Your task to perform on an android device: Browse for the shoes with the size filter of 8 in the Etsy app.
Image 0: 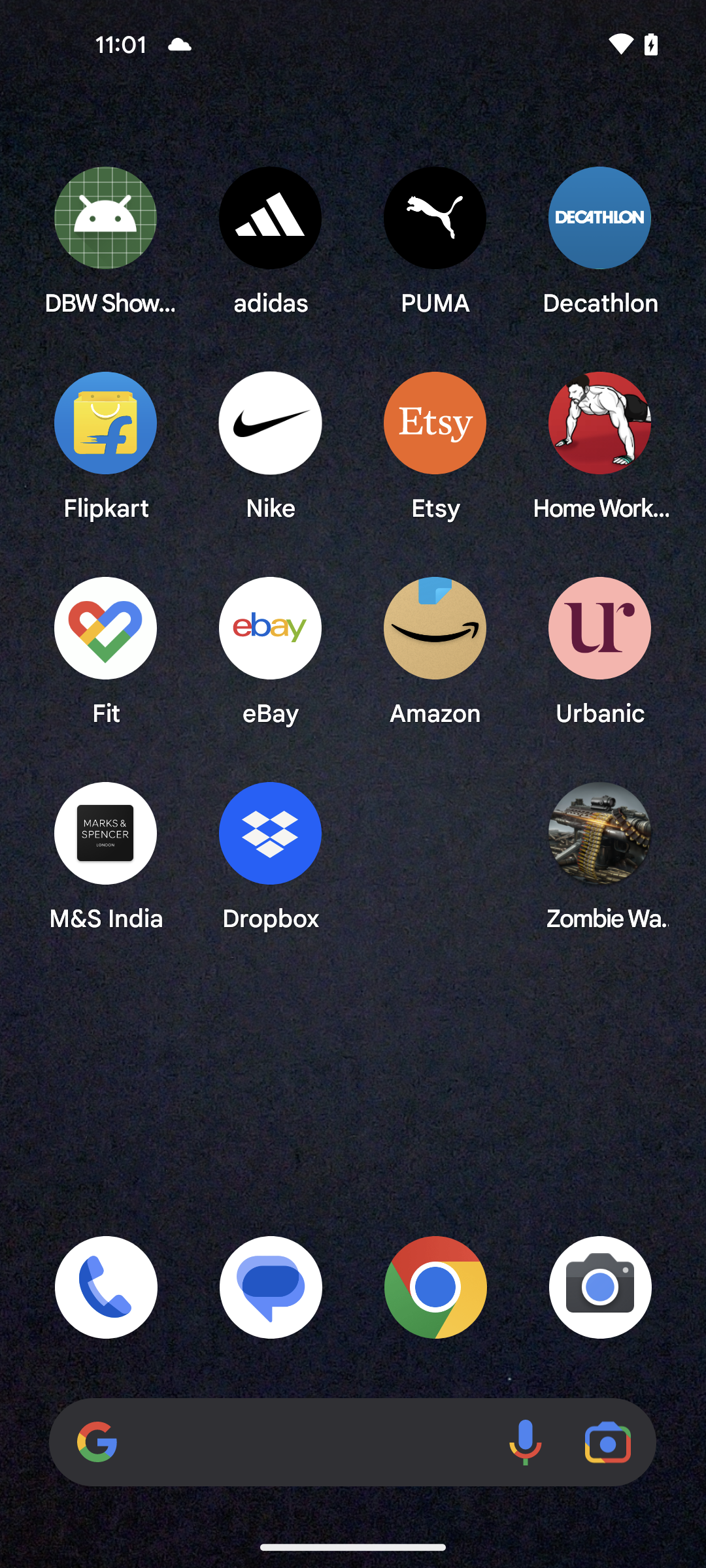
Open the Etsy app
Step 0: open app "Etsy"
Image 1: 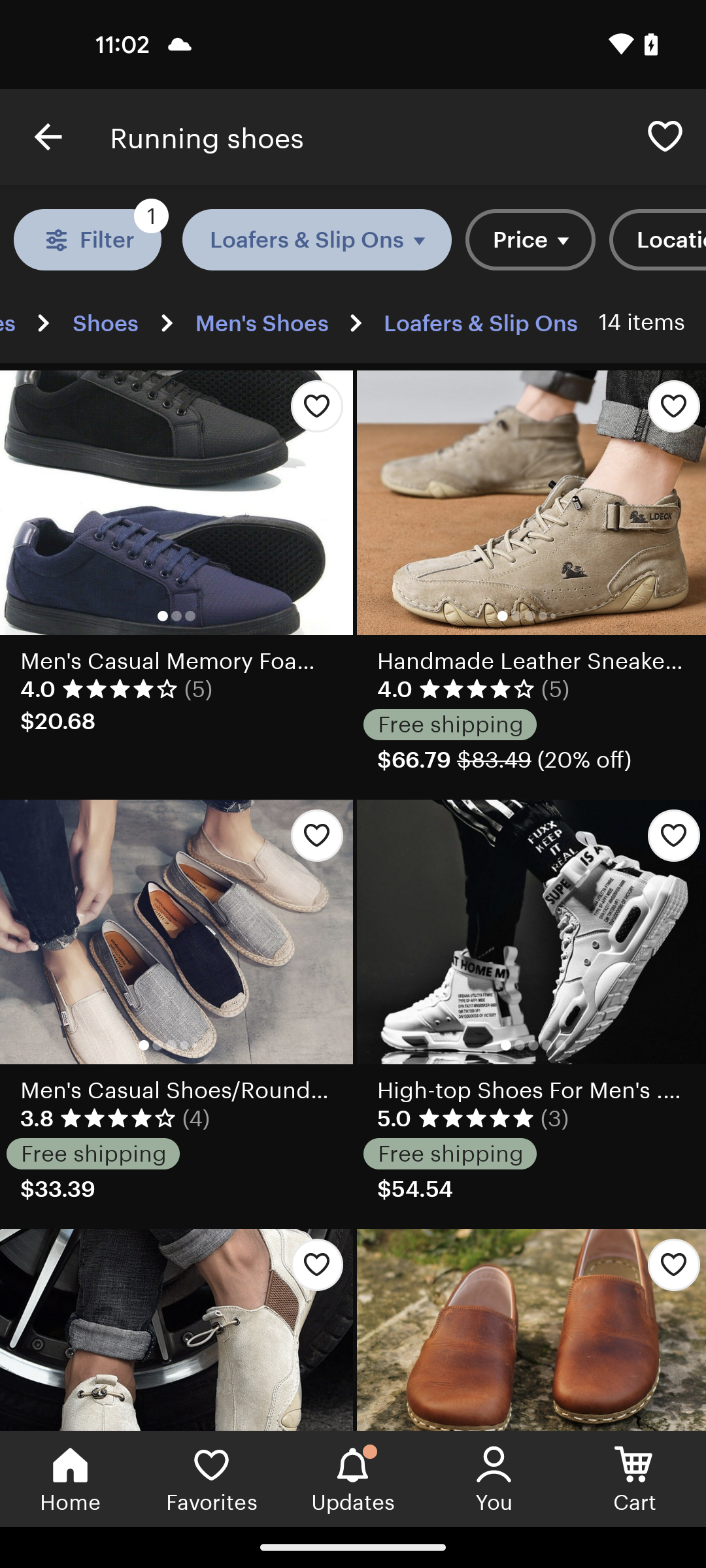
Click on the Filter button
Step 1: click (73, 244)
Image 2: 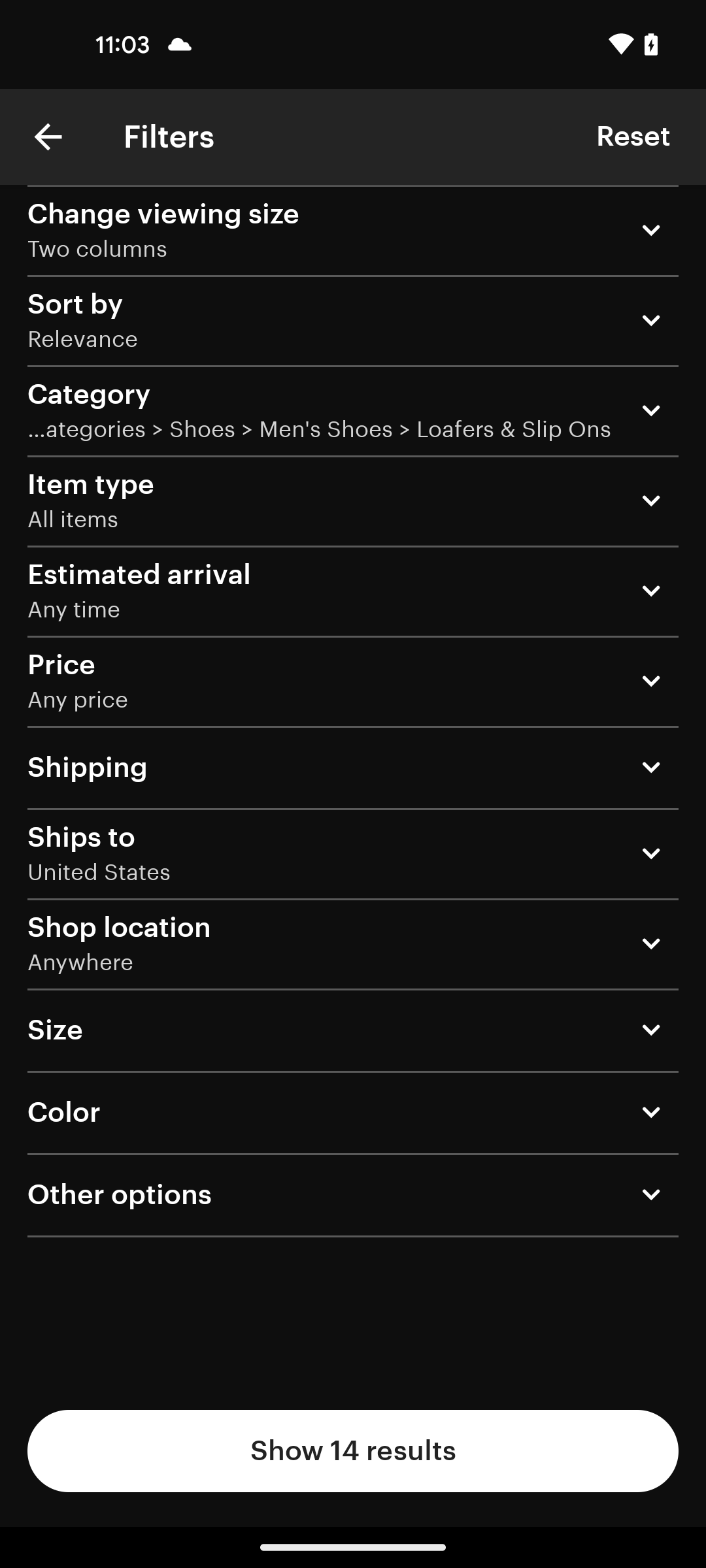
Go to the size filter
Step 2: click (55, 1030)
Image 4: 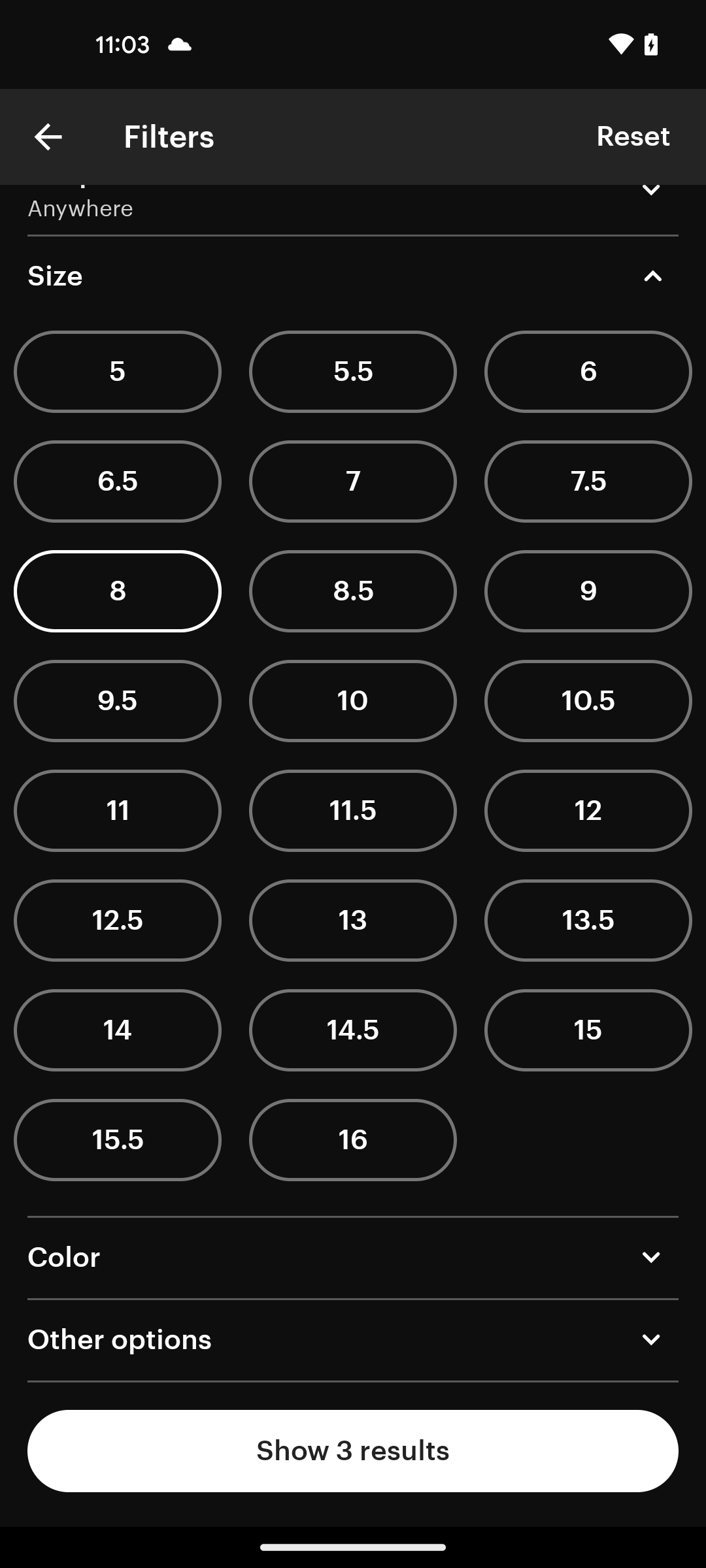
Click on the Show results button
Step 4: click (353, 1450)